Your task to perform on an android device: I want to save this opened document
Image 0: 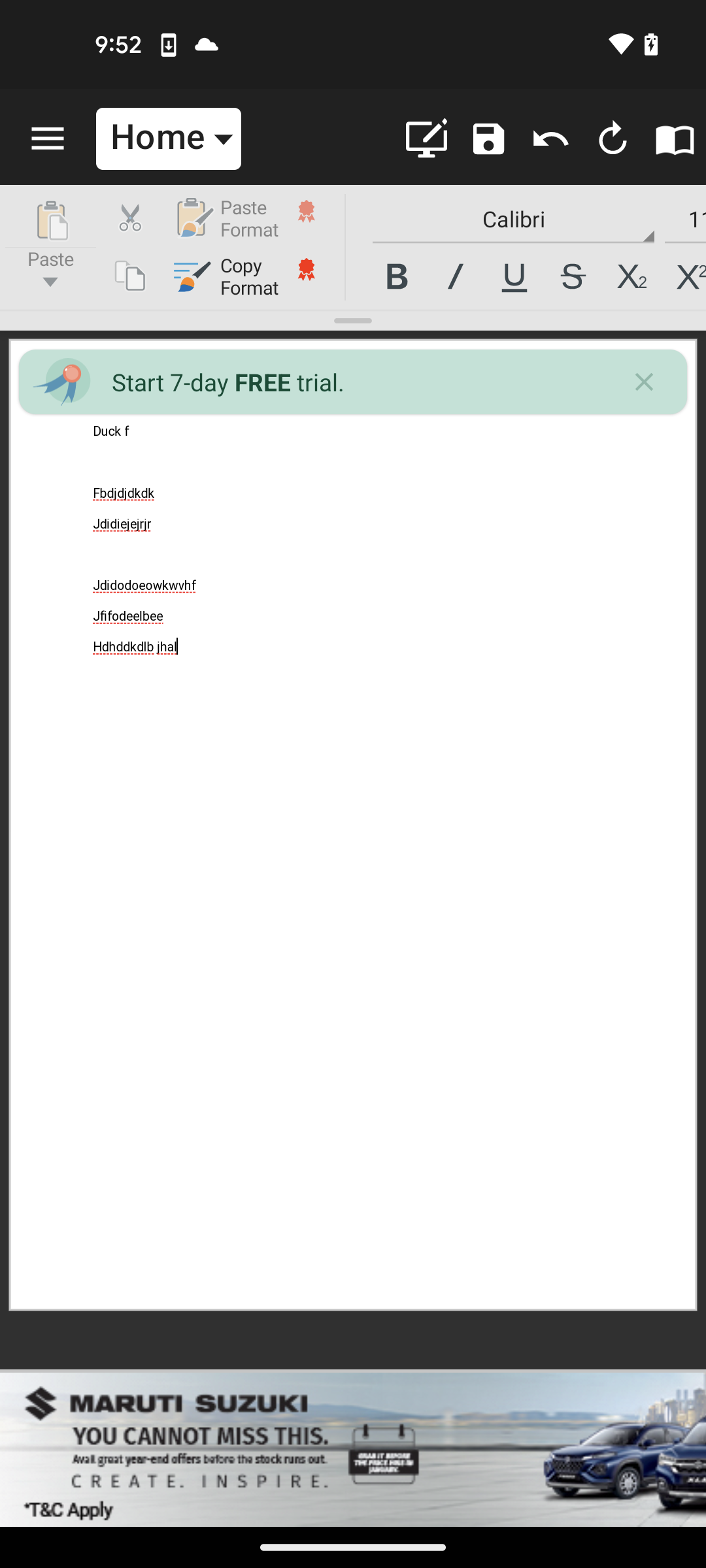
click on save icon
Step 0: click (483, 139)